Your task to perform on an android device: Open Hardware Shack app and View the reviews of the Bosch 350W Bench Grinder GBG 35-15 product
Image 1: 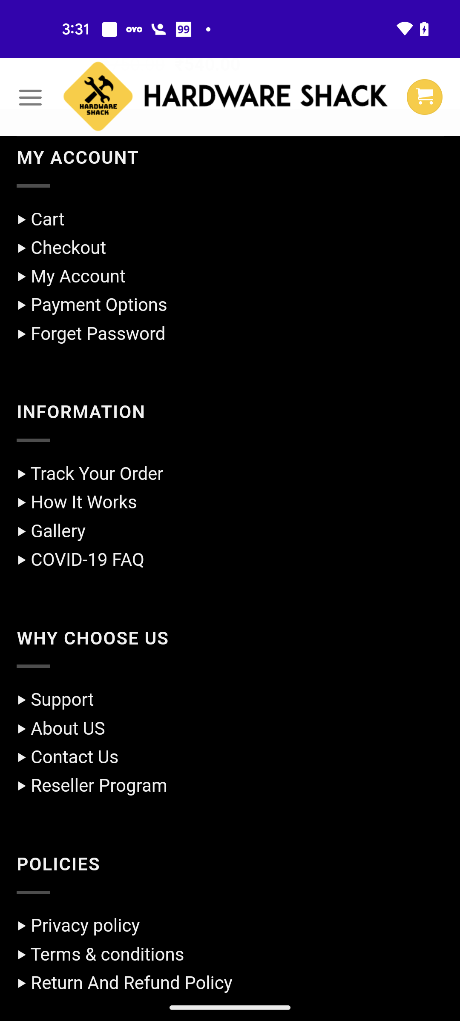
Scroll up to view the reviews of the product
Step 1: scroll up
Image 2: 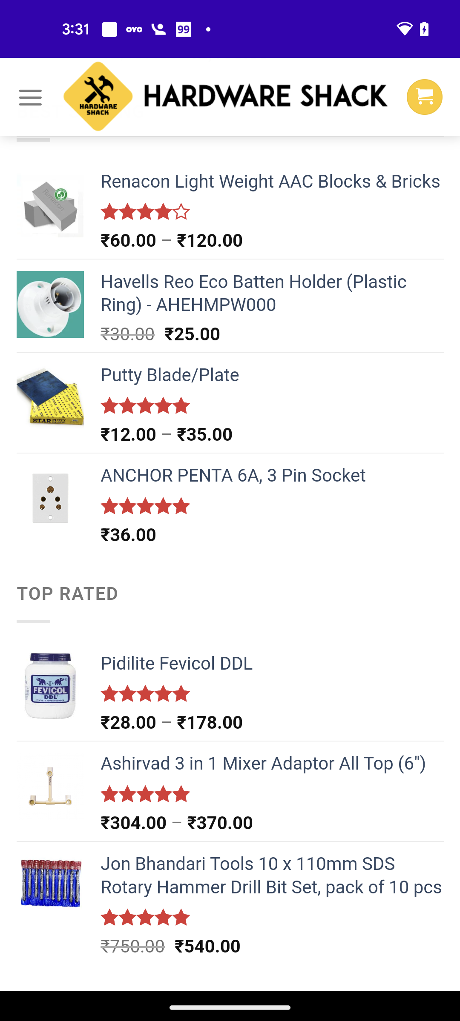
Scroll up to view the reviews of the product
Step 2: scroll up
Image 3: 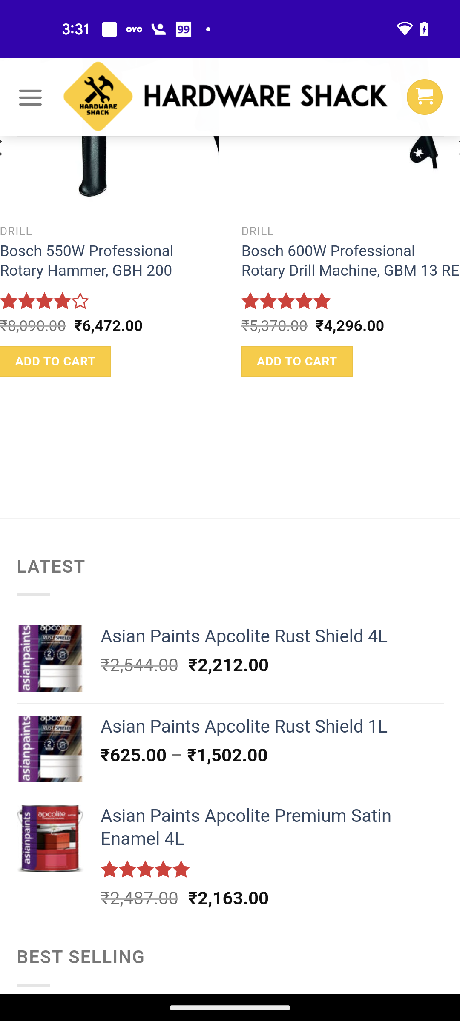
Scroll up to view the reviews of the product
Step 3: scroll up
Image 4: 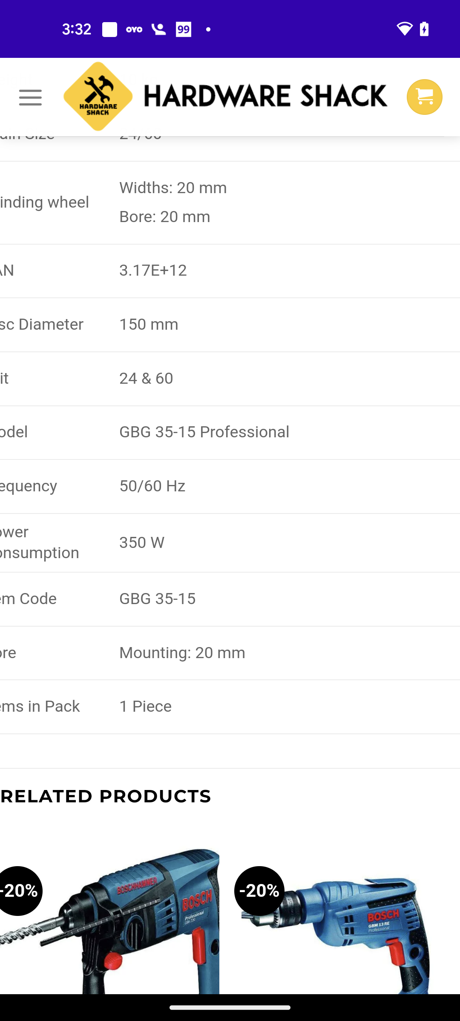
Scroll up to view the reviews of the product
Step 4: scroll up
Image 5: 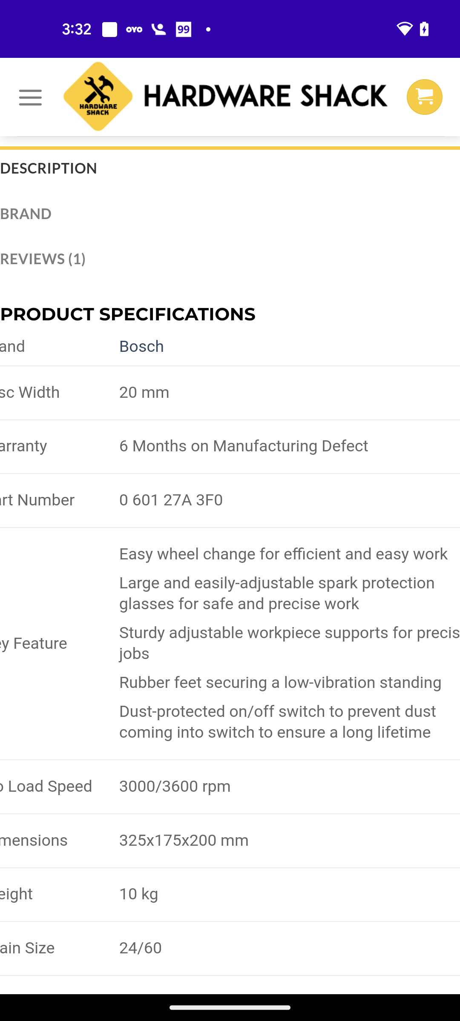
Click on the Reviews option
Step 5: click (43, 258)